Your task to perform on an android device: My wife singing a song and I want to record her voice, so start recording her voice in the Recorder app.
Image 0: 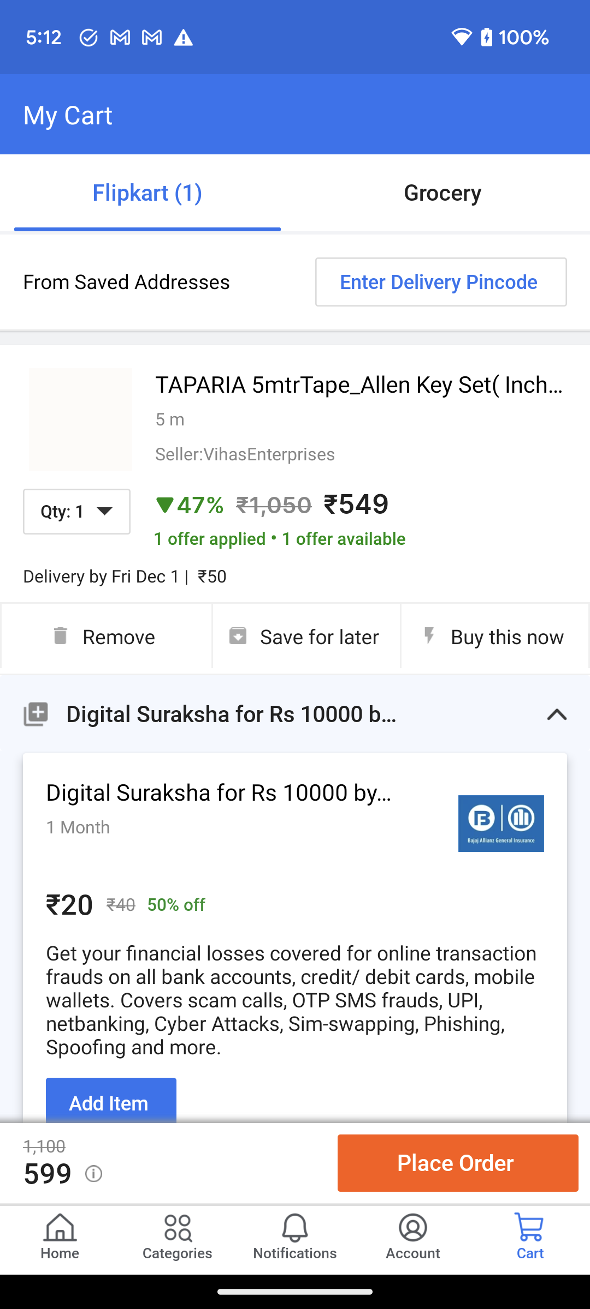
Open the Recorder app.
Step 0: open app "Recorder"
Image 1: 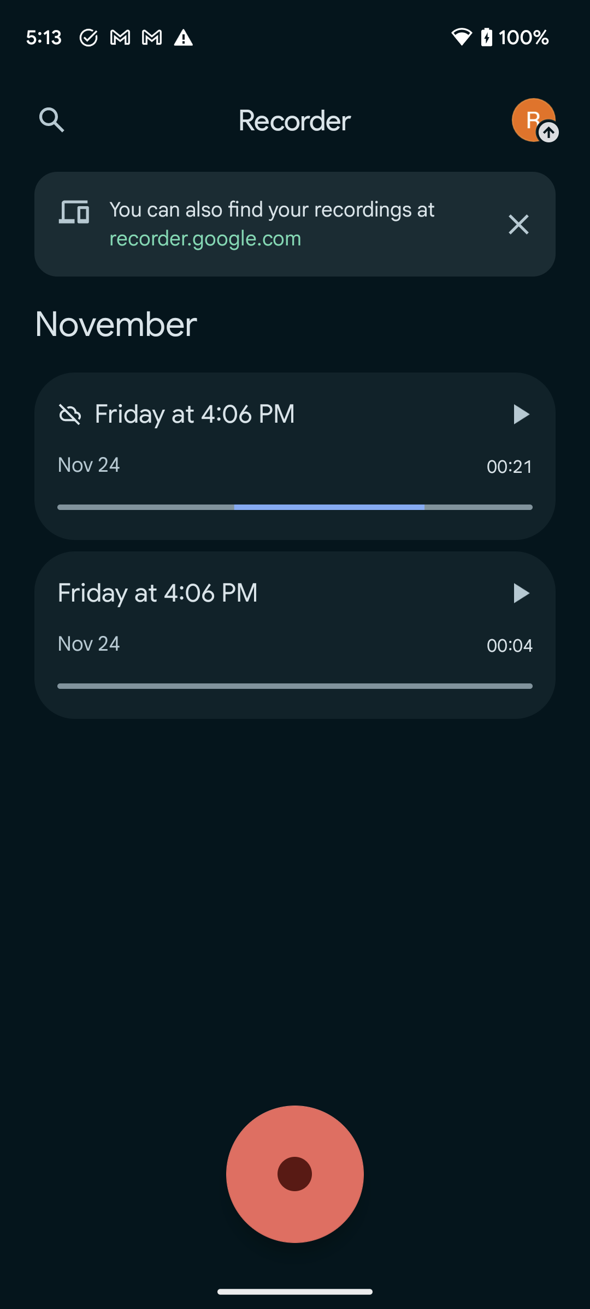
Click on the record button icon at the bottom of the screen to start recording my wife's voice.
Step 1: click (295, 1174)
Image 2: 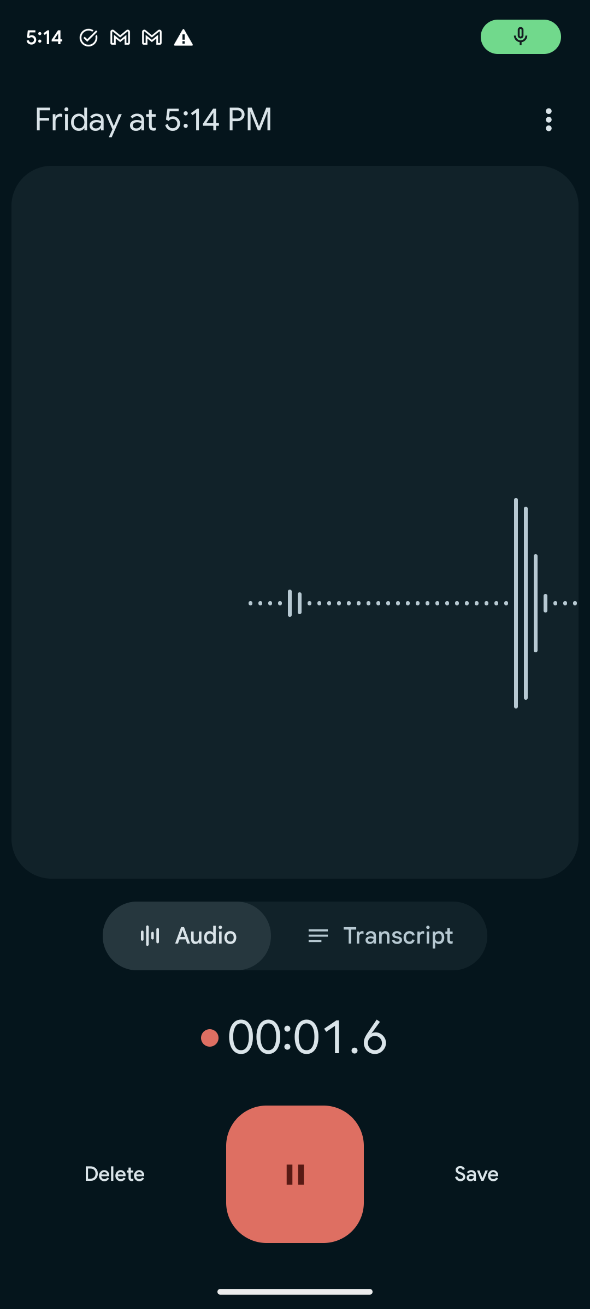
Click on the pause button to stop the recording.
Step 2: click (295, 1174)